Your task to perform on an android device: In the Wynk Music app ,Plat the Baazigar song in desi hip hop playlist from the Hip Hop category .
Image 0: 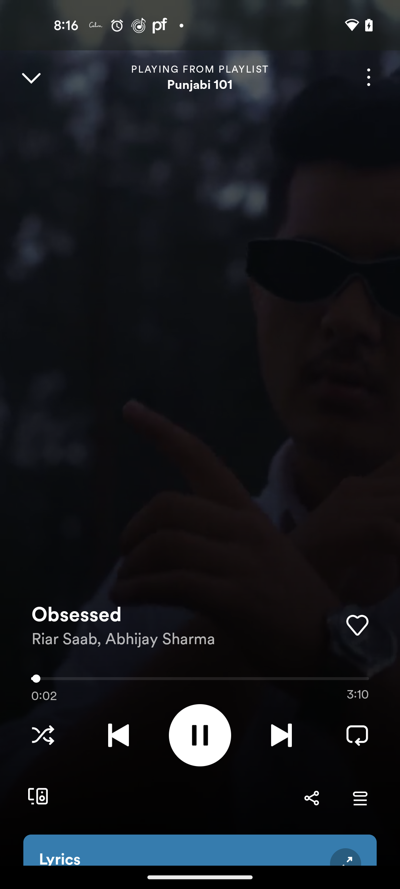
Open the Wynk Music app
Step 0: open app "Wynk Music"
Image 1: 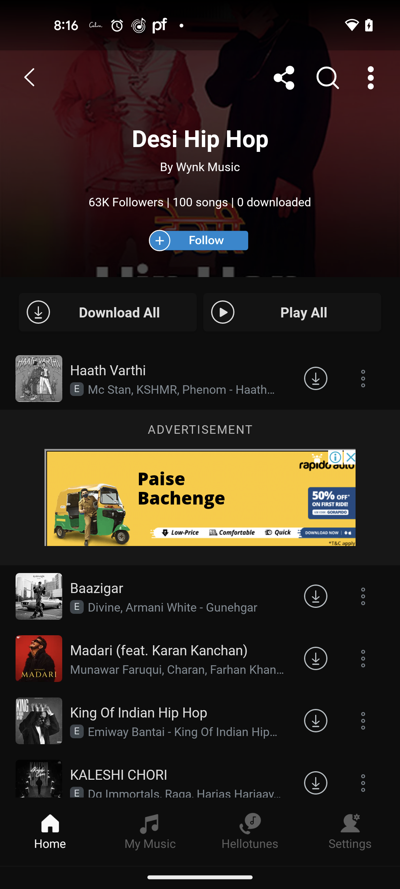
Play Baazigar song from the hip hop playlist
Step 1: click (172, 607)
Image 2: 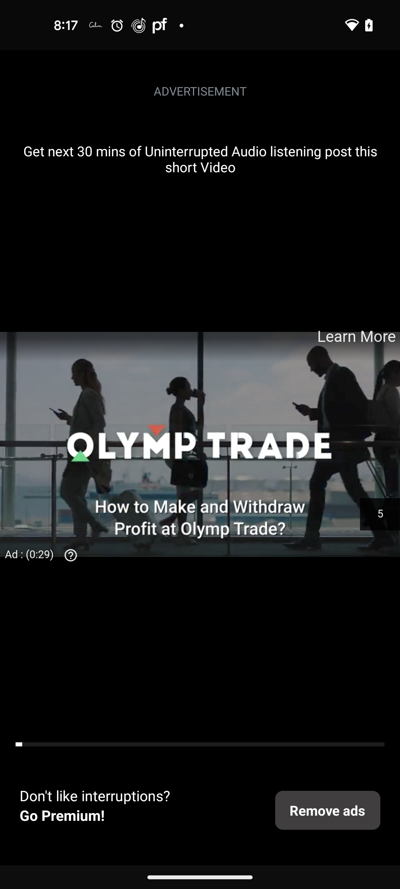
Play Baazigar song from the hip hop playlist
Step 2: wait
Image 3: 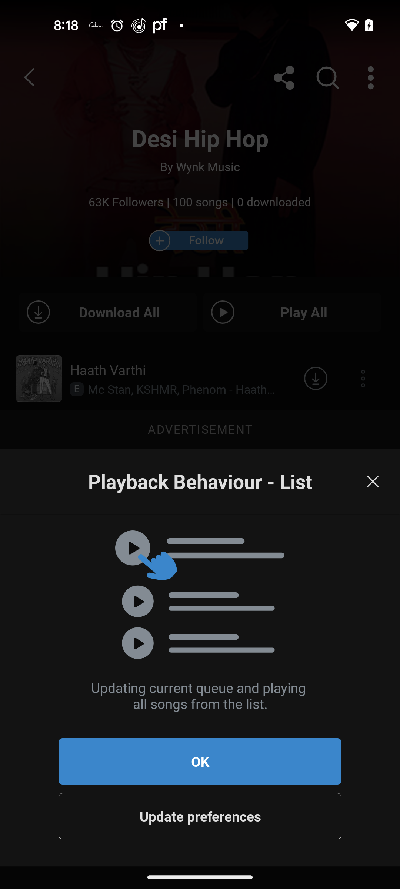
Close the Drawer
Step 3: click (200, 481)